Your task to perform on an android device: Search the tv wall mount with EmmEmm brands
Image 0: 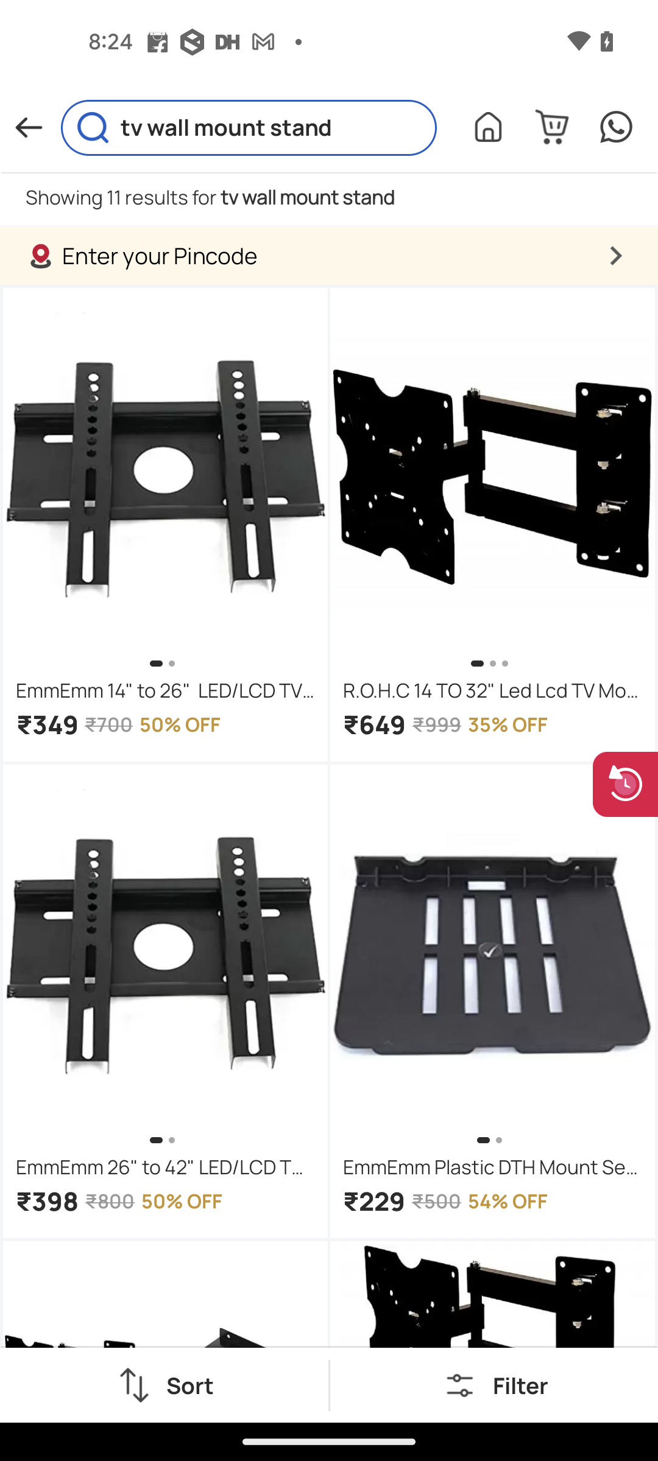
Tap on the filter option at the bottom right corner of the screen
Step 0: click (520, 1385)
Image 1: 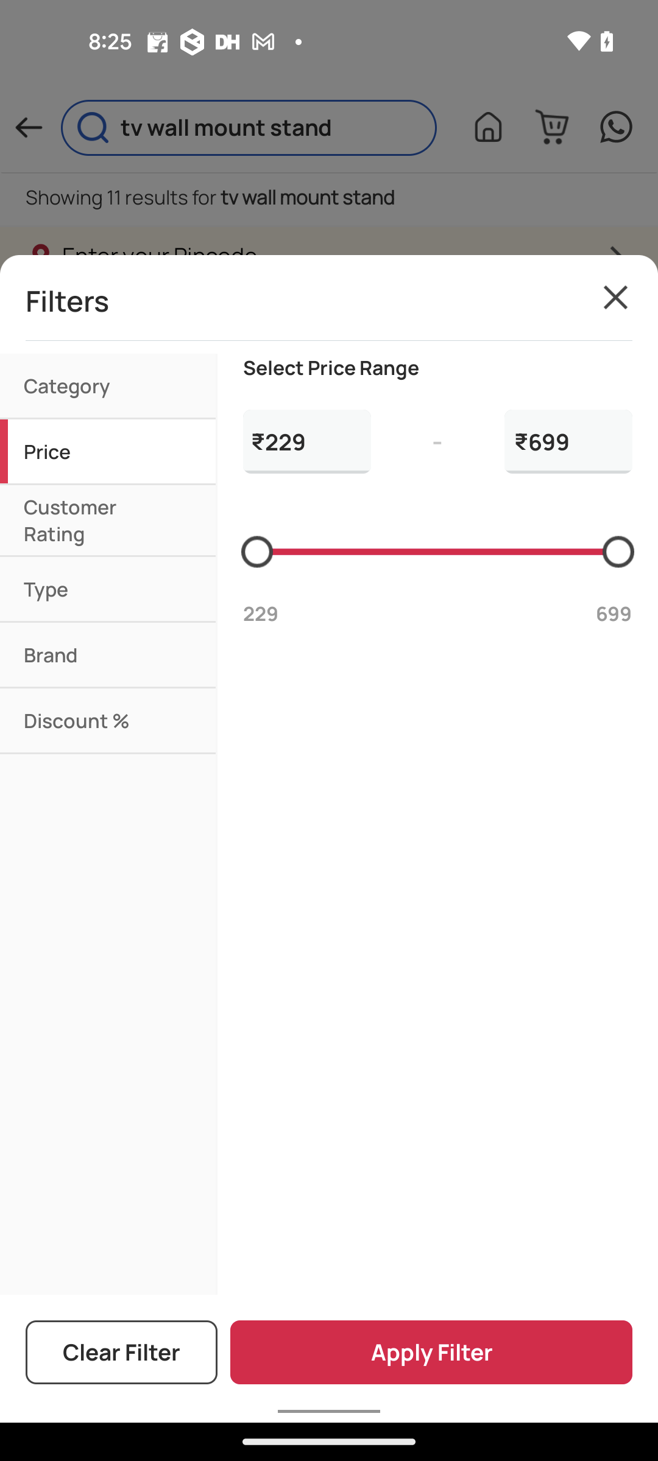
Tap on the brand option
Step 1: click (101, 654)
Image 2: 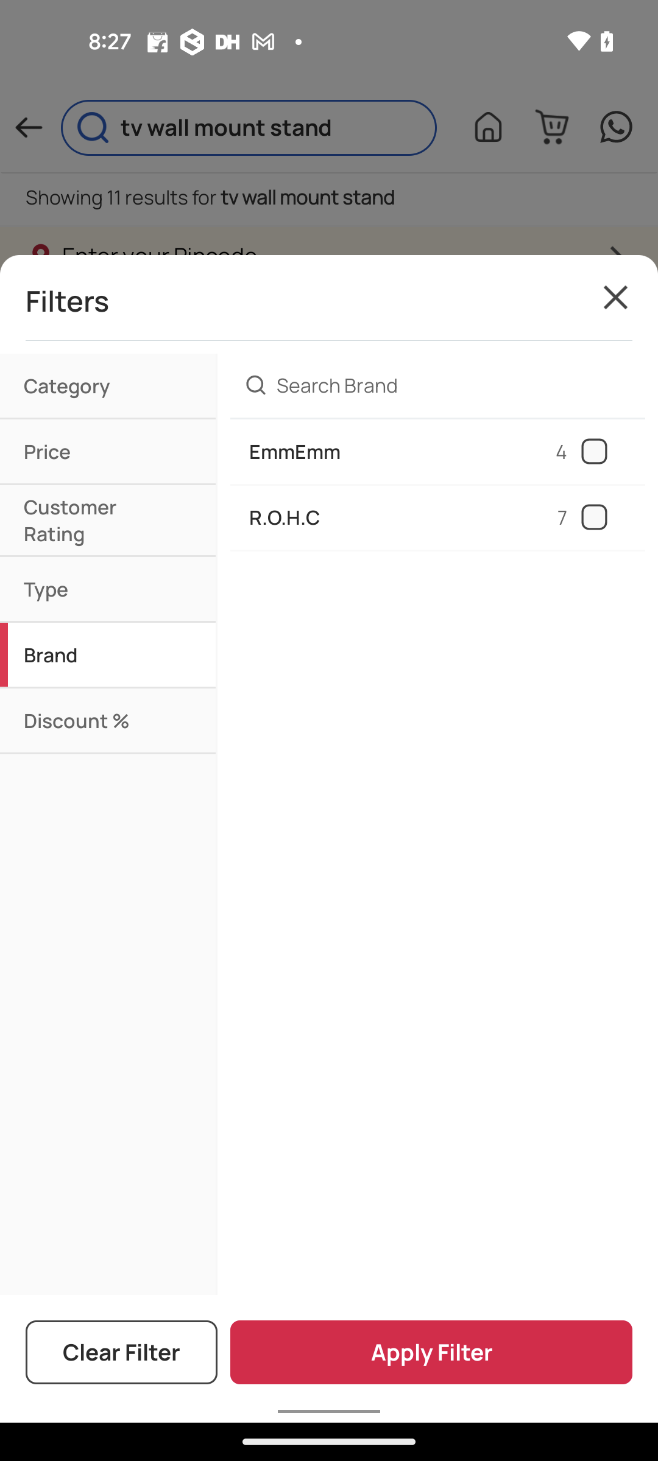
Select the EmmEmm brand
Step 2: click (618, 451)
Image 3: 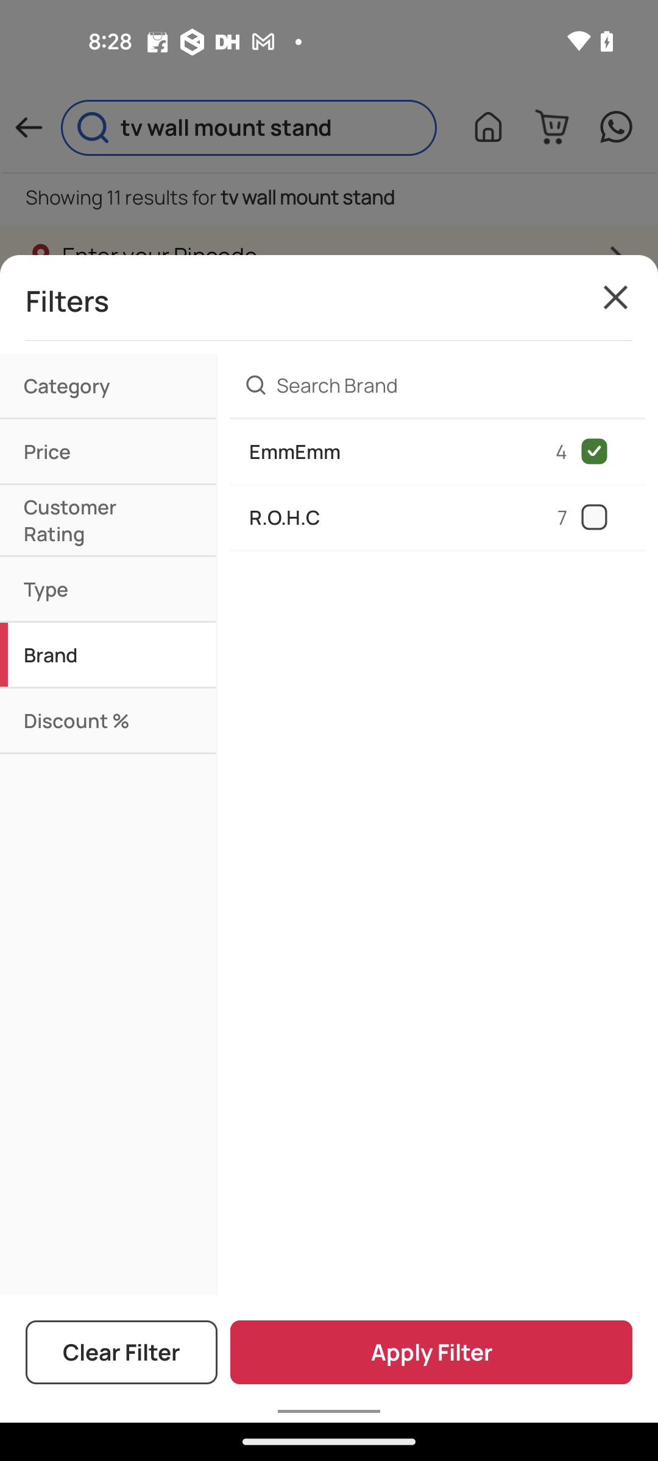
Tap on the apply filter button
Step 3: click (431, 1352)